Your task to perform on an android device: In the Spotify app , Open the Bollywood Mush playlist in the Hindi genre .
Image 0: 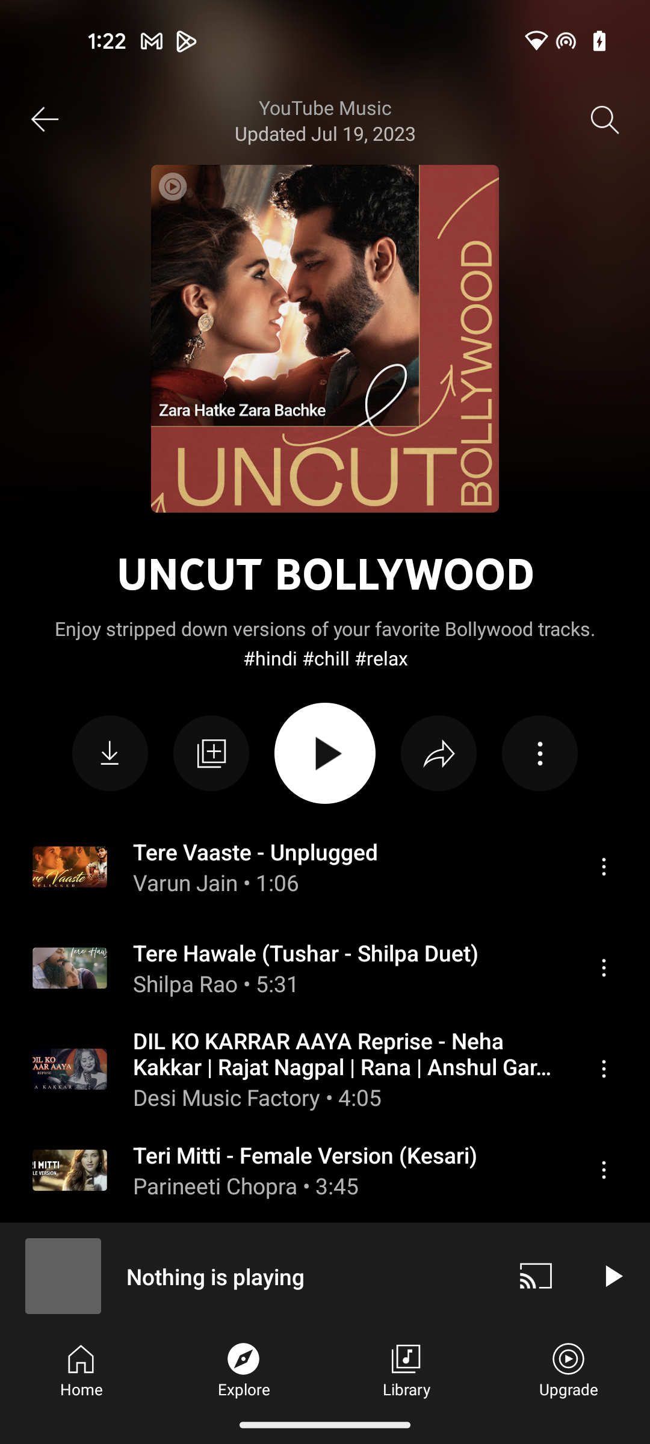
Open the Spotify app
Step 0: open app "Spotify"
Image 2: 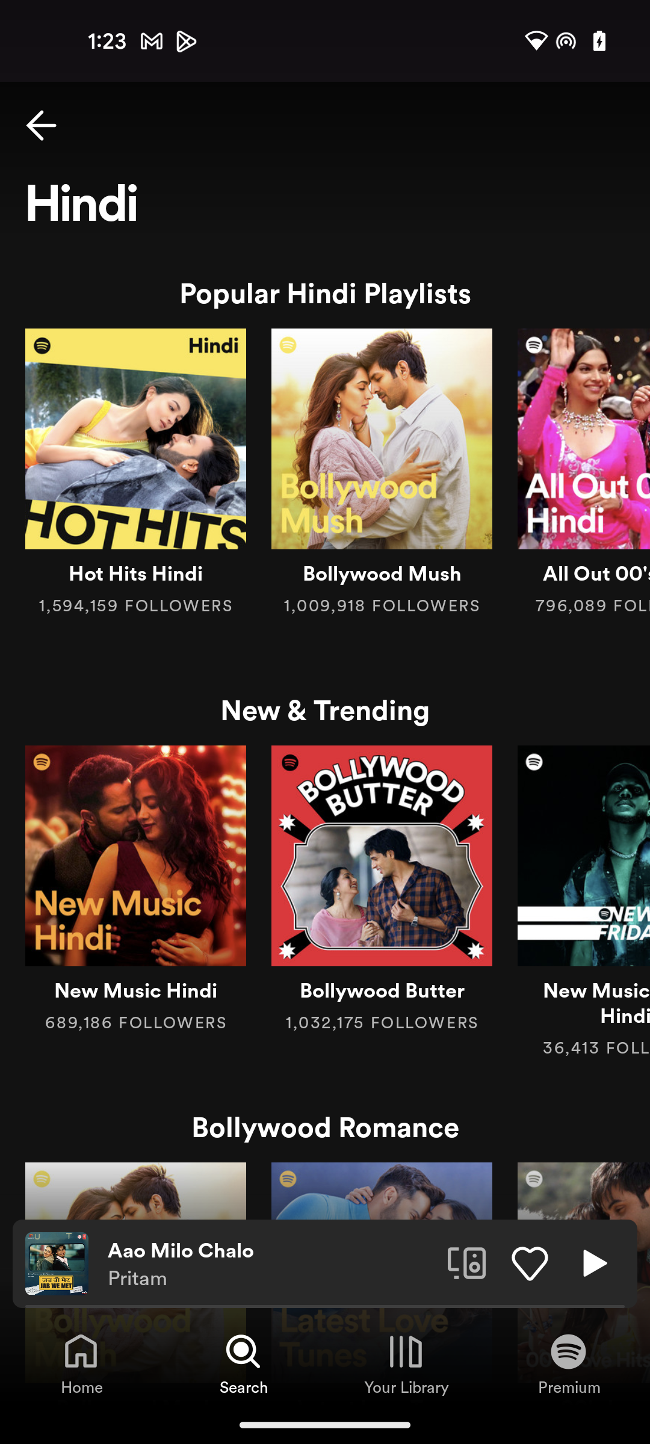
Open the Bollywood Mush playlist
Step 2: click (382, 476)
Image 3: 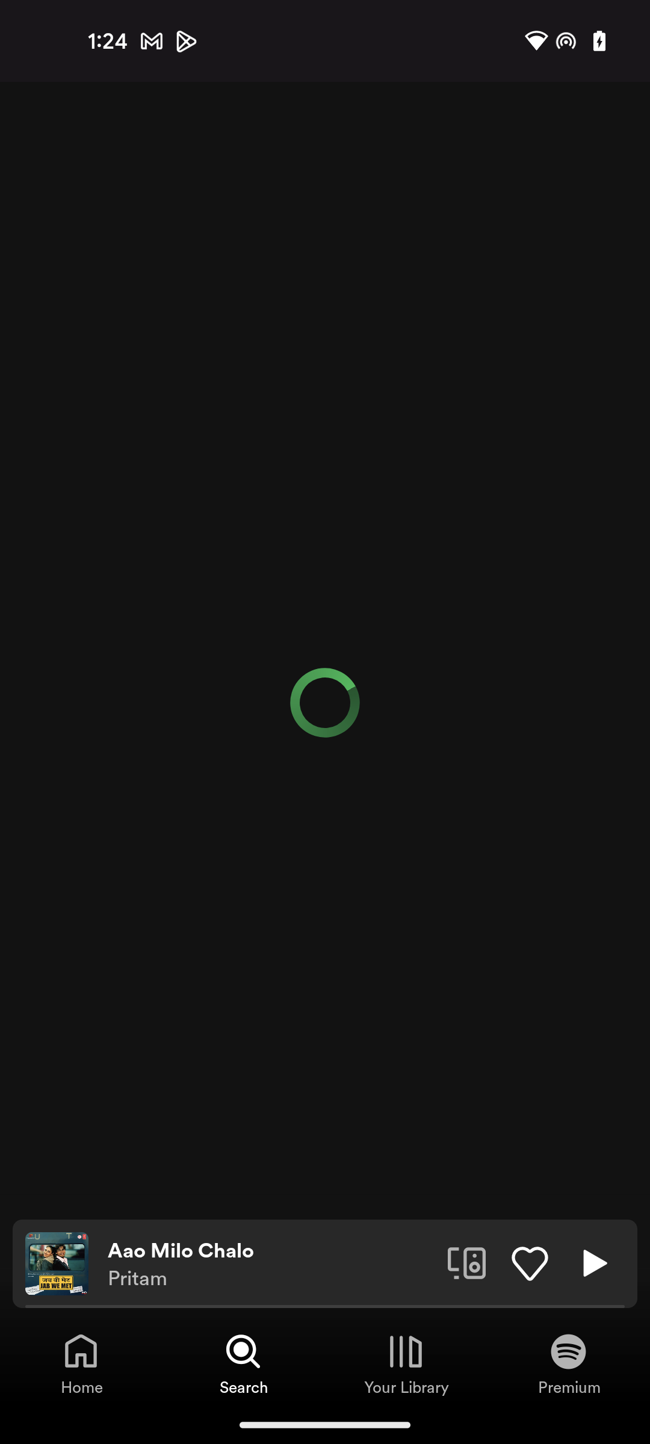
Open the Bollywood Mush playlist
Step 3: wait